Your task to perform on an android device: Delete the folder name, plants 2
Image 1: 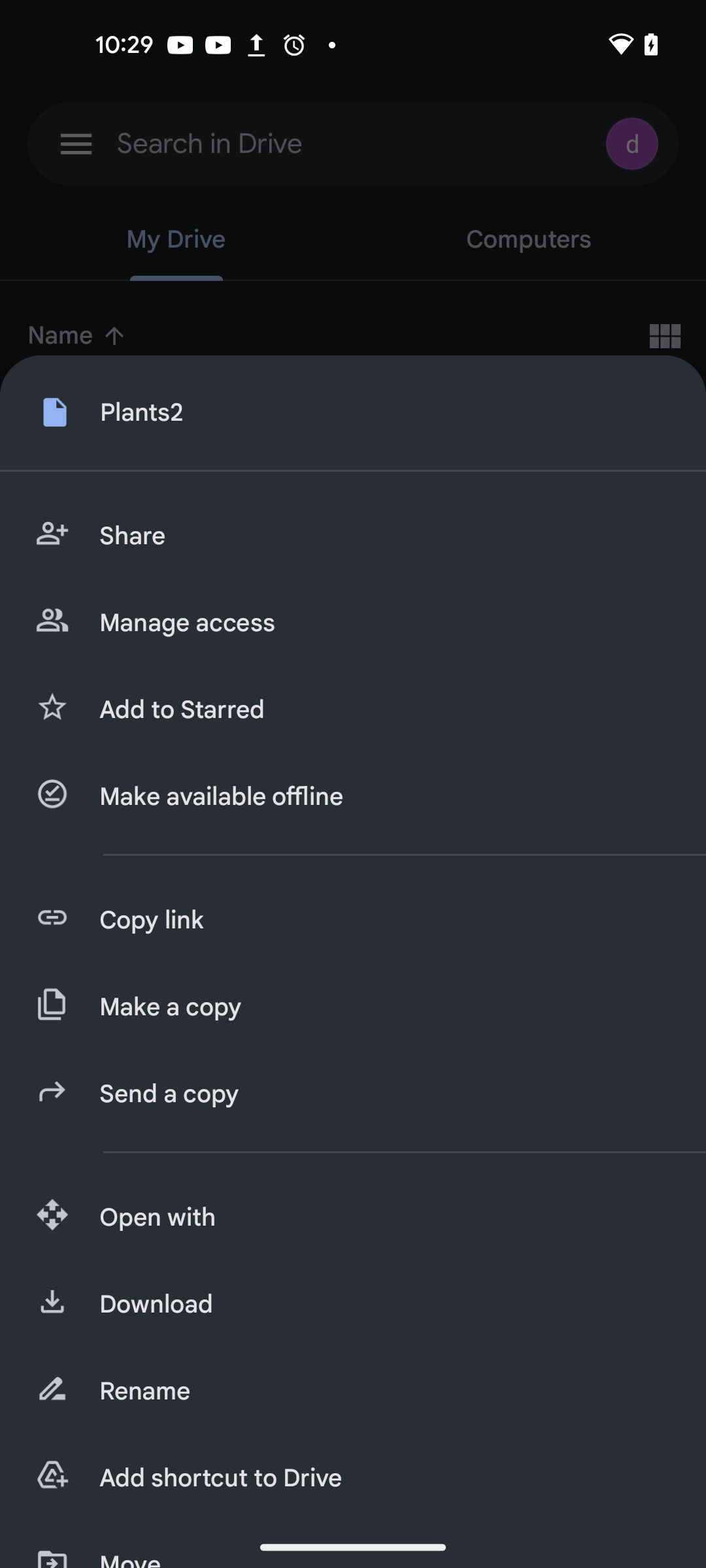
Swipe up to view the Remove option
Step 1: scroll down
Image 2: 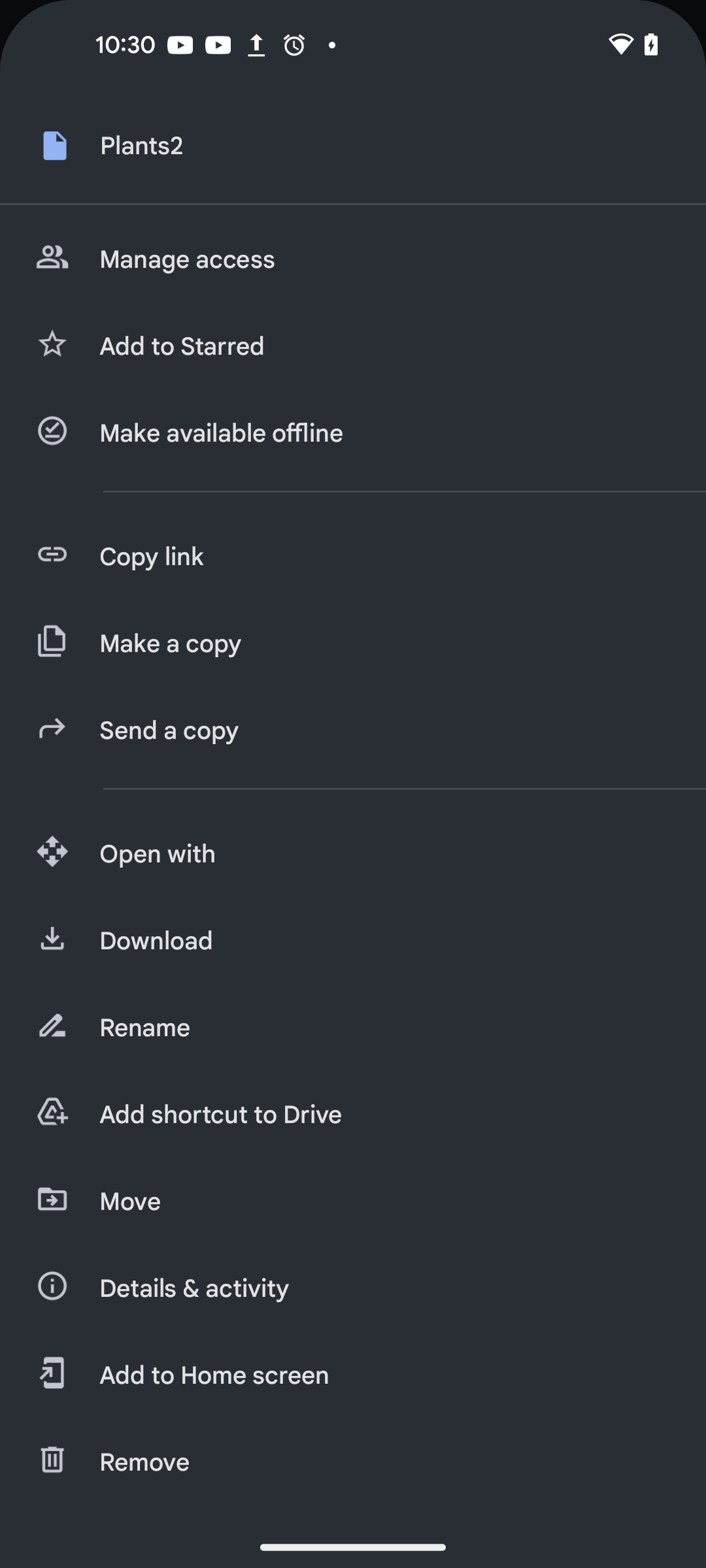
Click on the Remove option at the bottom of the screen
Step 2: click (382, 1462)
Image 3: 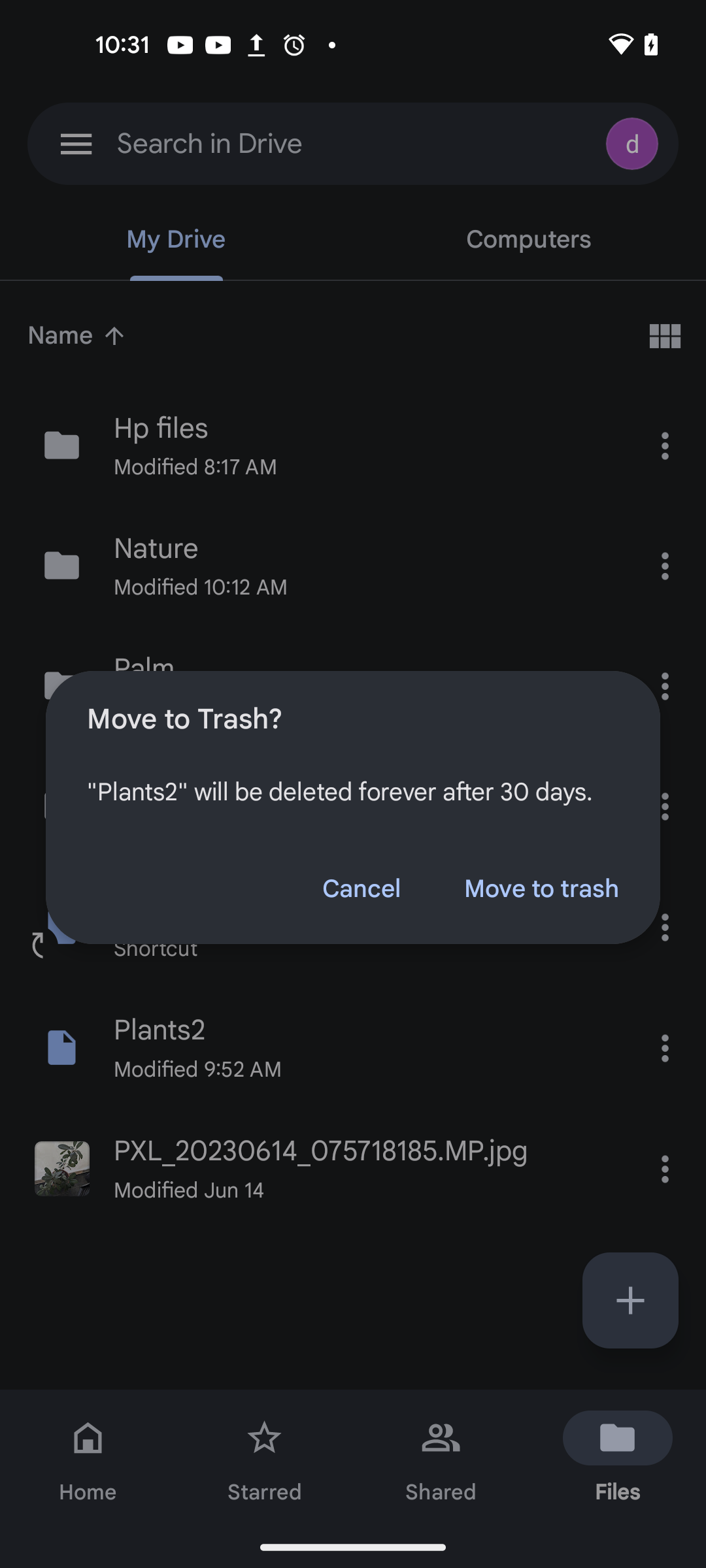
Click on the Move to trash button 
Step 3: click (541, 889)